Your task to perform on an android device: I'm on my way home, but the Indian rupees I carry are worthless. I want to use the Currency app to find out how much 1000 Indian rupees will be worth in Brazilian real.
Image 0: 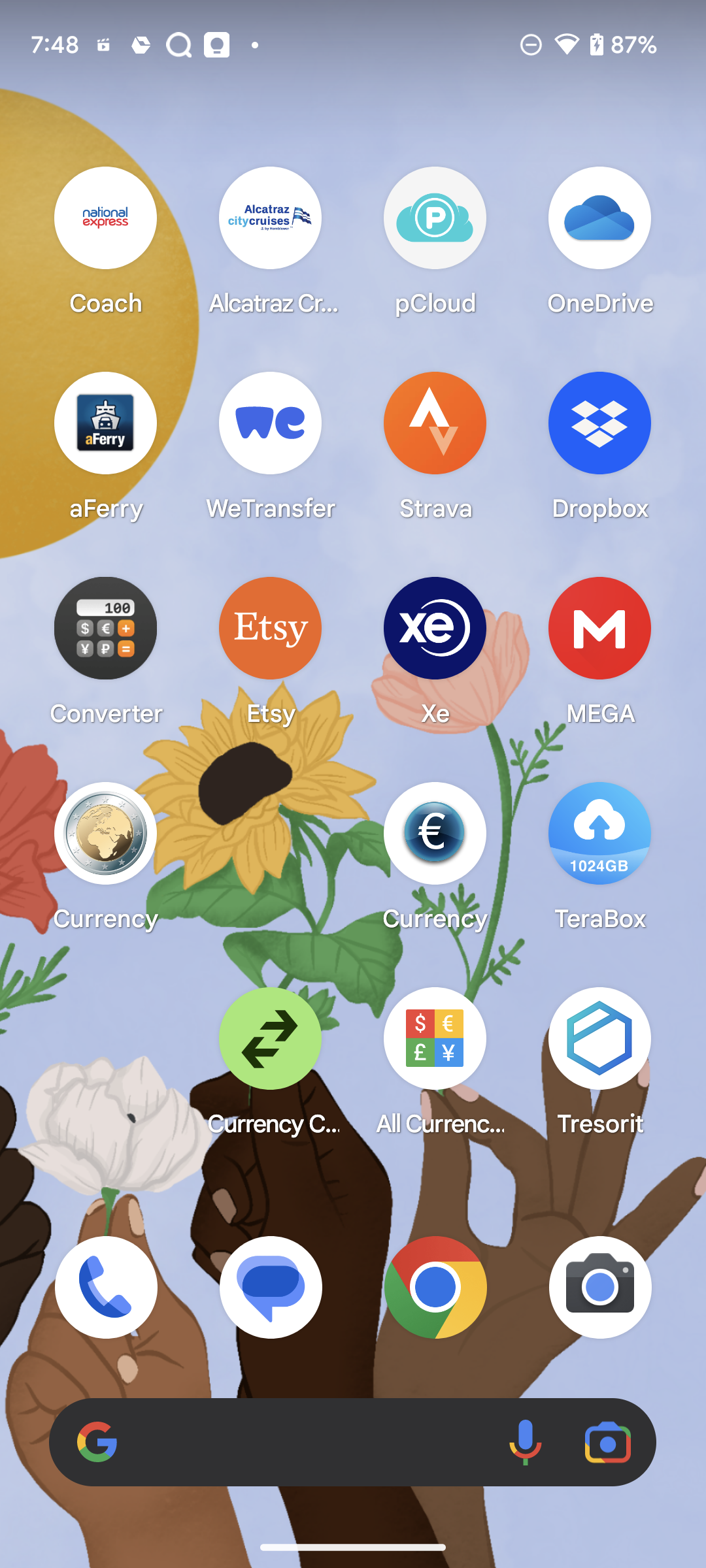
Open Currency App
Step 0: open app "Currency"
Image 1: 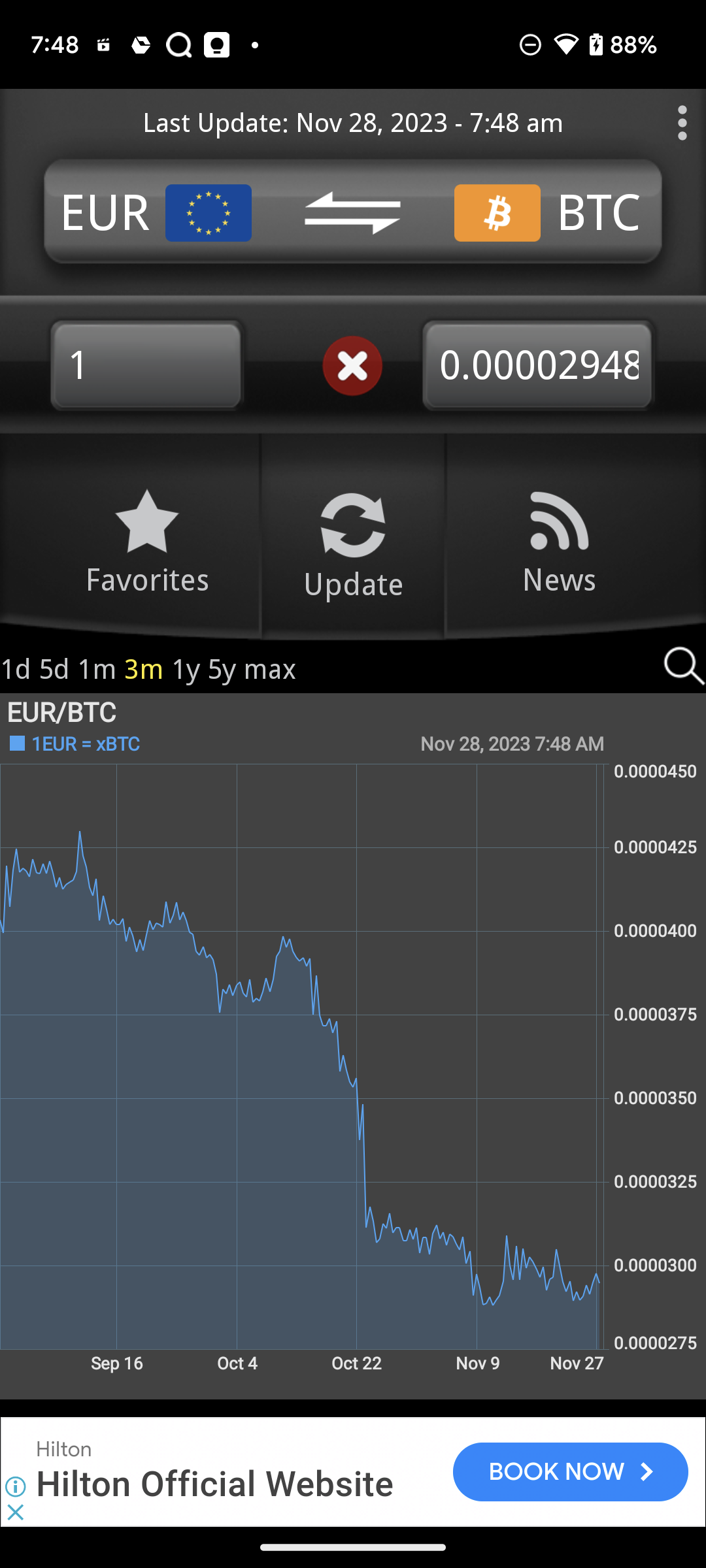
Click on EUR at the top left corner of the screen
Step 1: click (99, 213)
Image 2: 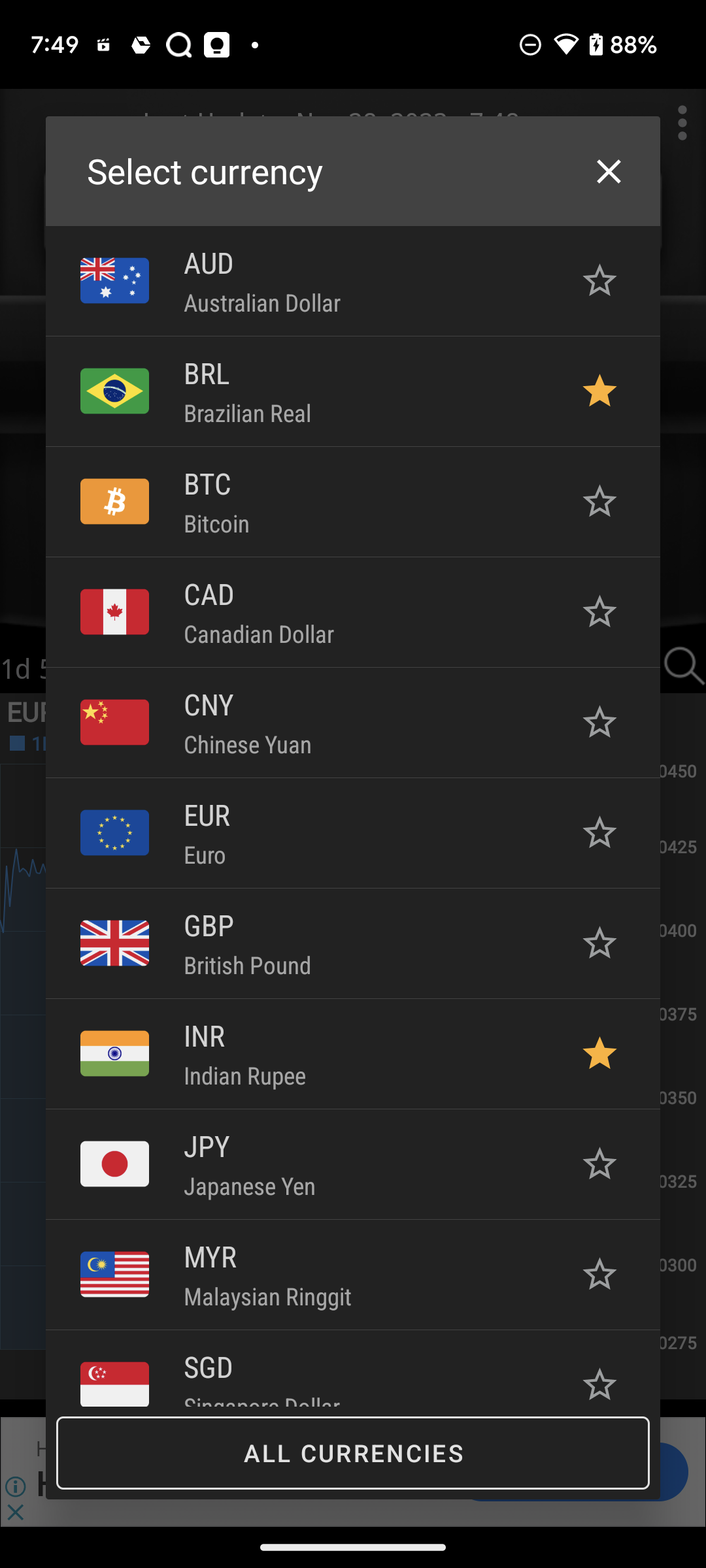
Click on INR Indian Rupee
Step 2: click (244, 1075)
Image 3: 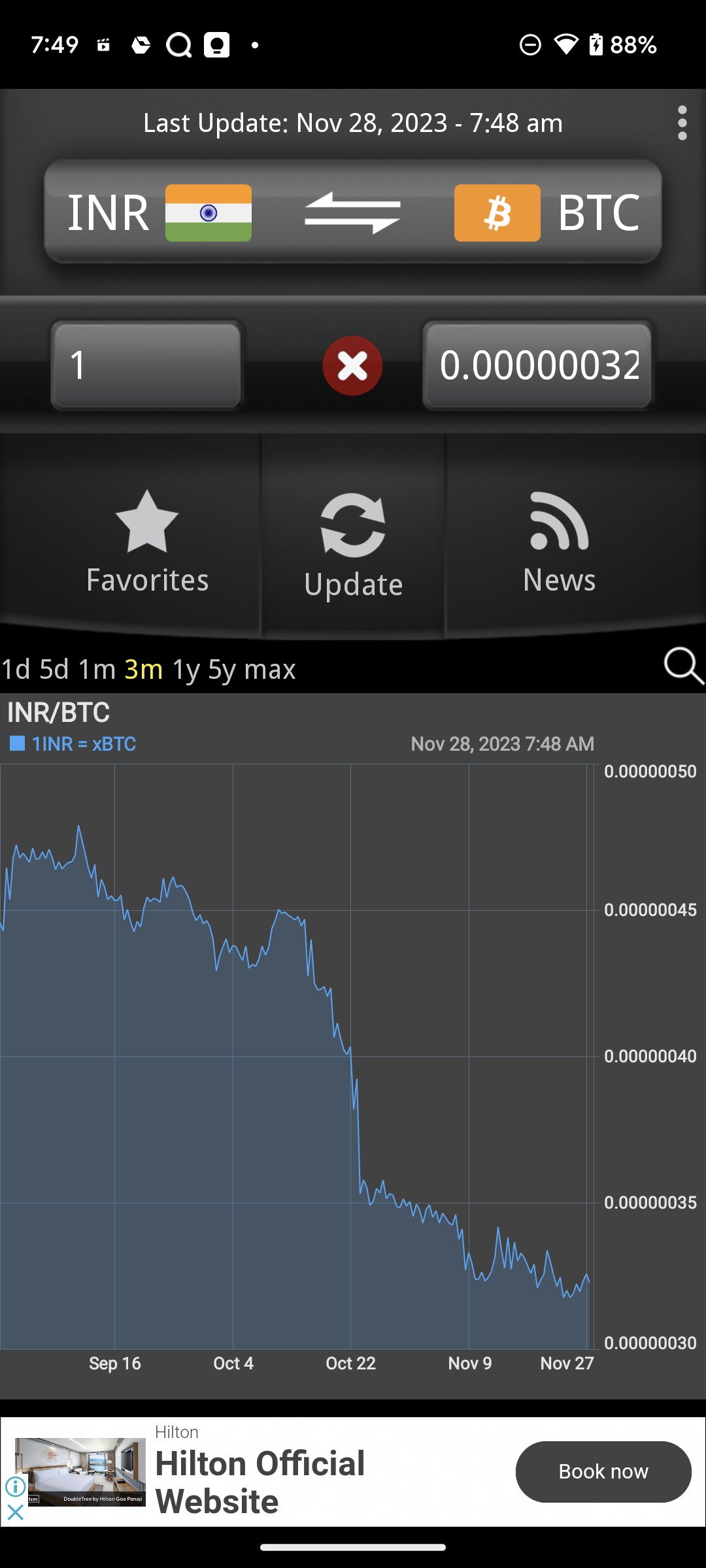
Click on BTC at the top right corner of the screen
Step 3: click (607, 213)
Image 4: 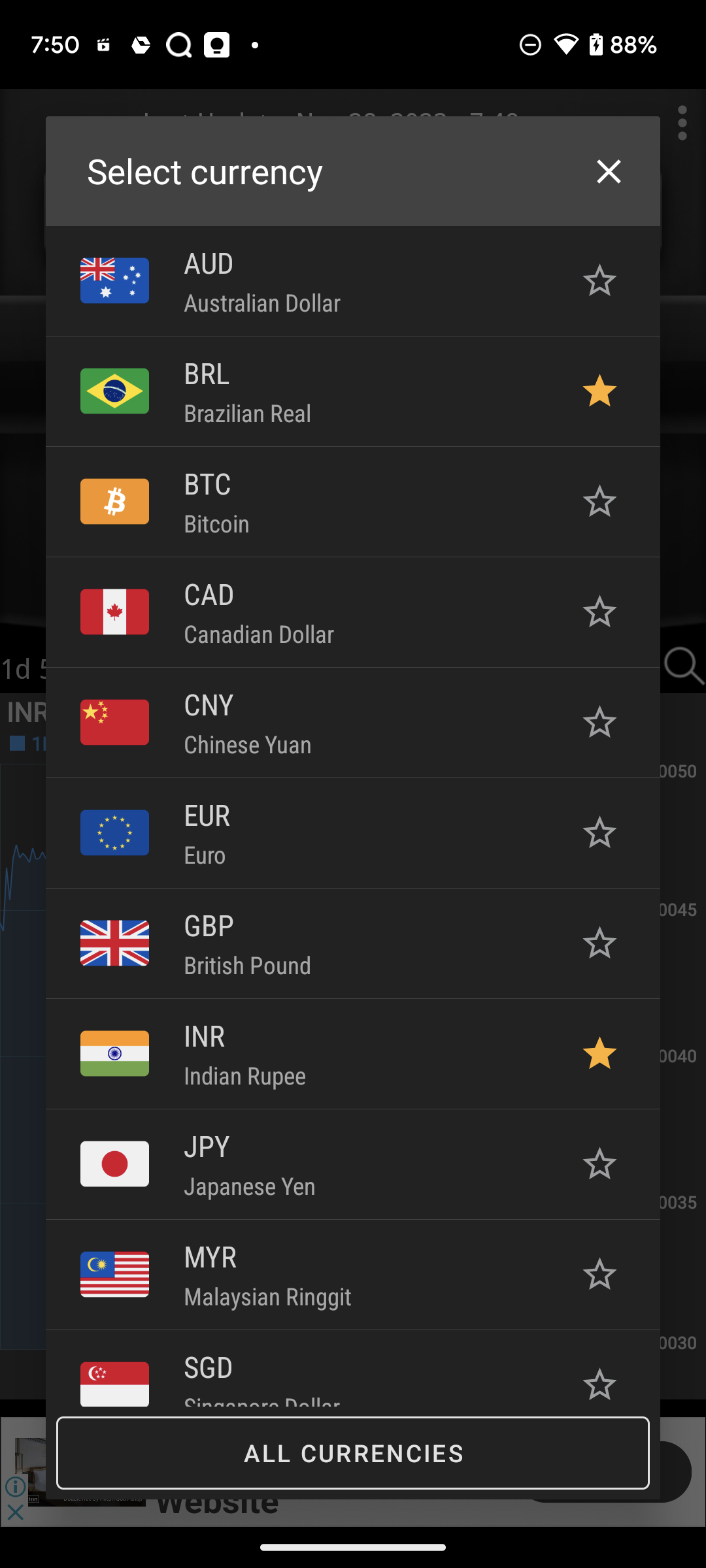
Click on BRL Brazilian Real
Step 4: click (247, 412)
Image 5: 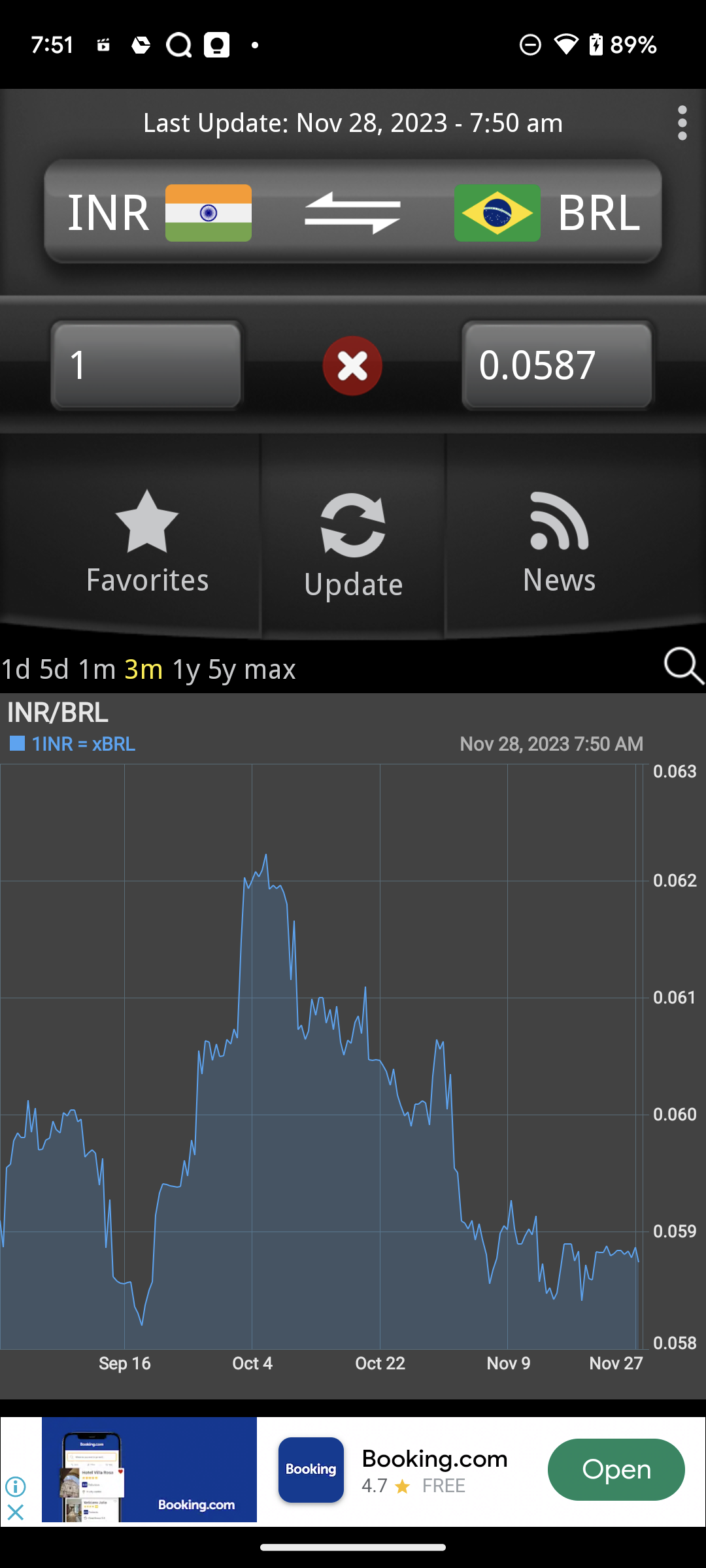
Click on the tab in which 1 is written
Step 5: click (134, 378)
Image 6: 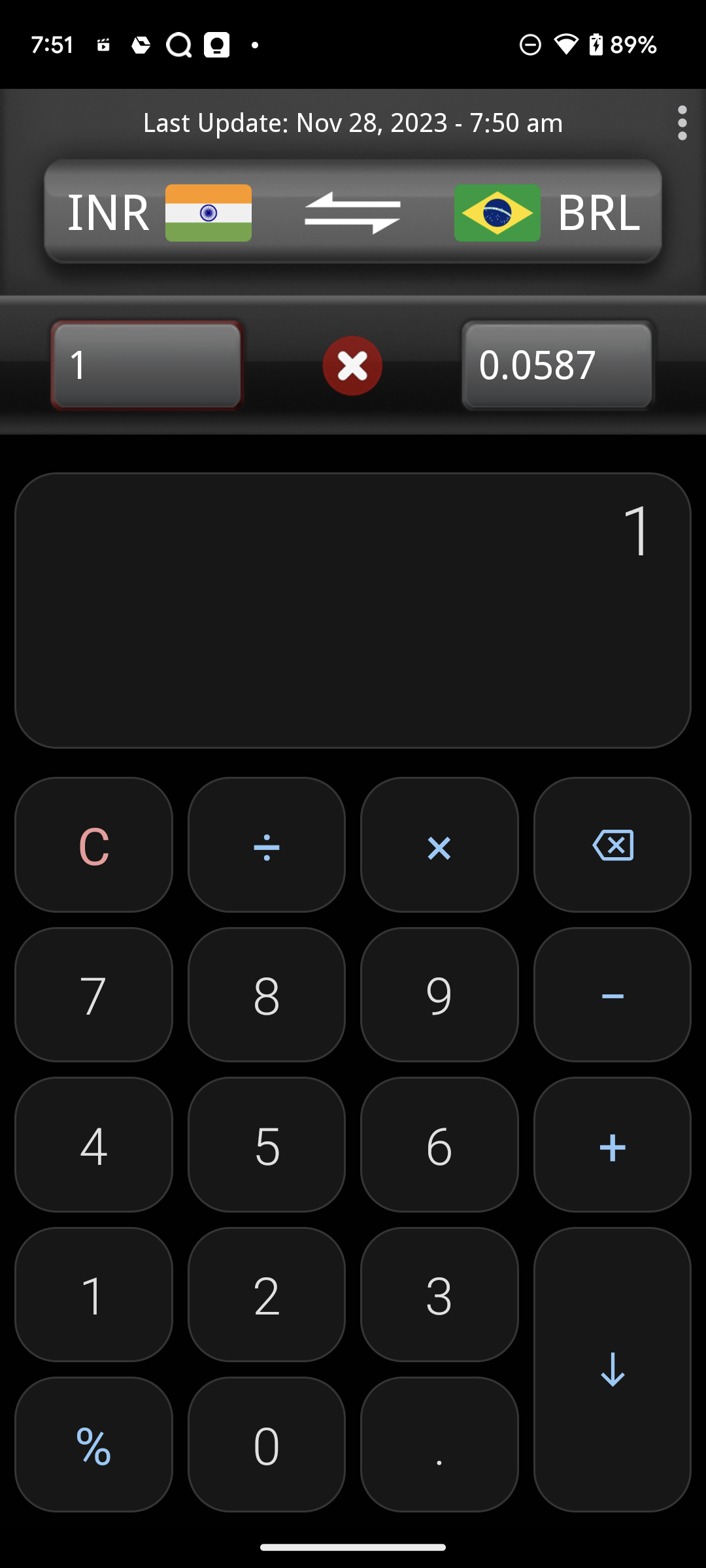
Click three times on zero to add 1000
Step 6: click (260, 1439)
Image 7: 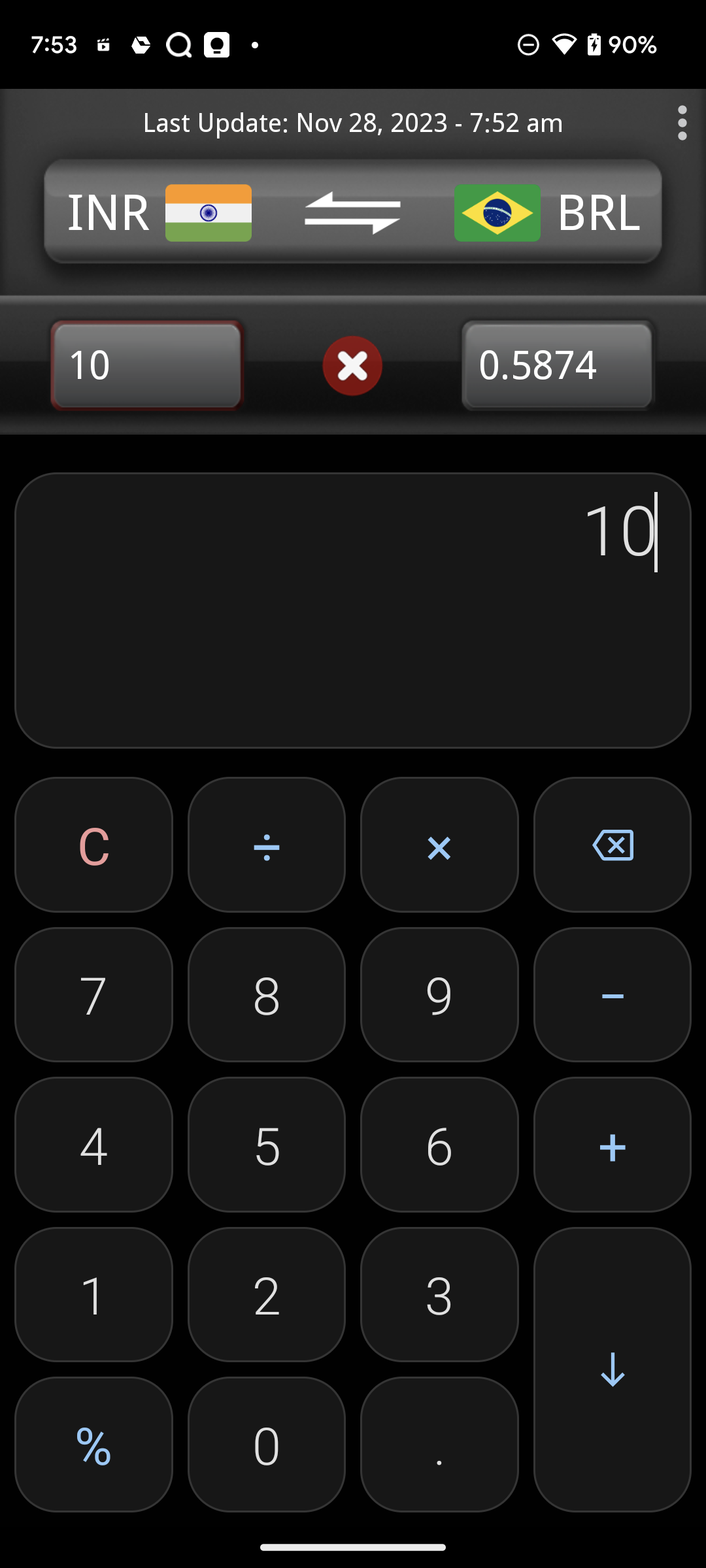
Click three times on zero to add 1000
Step 7: click (230, 1450)
Image 8: 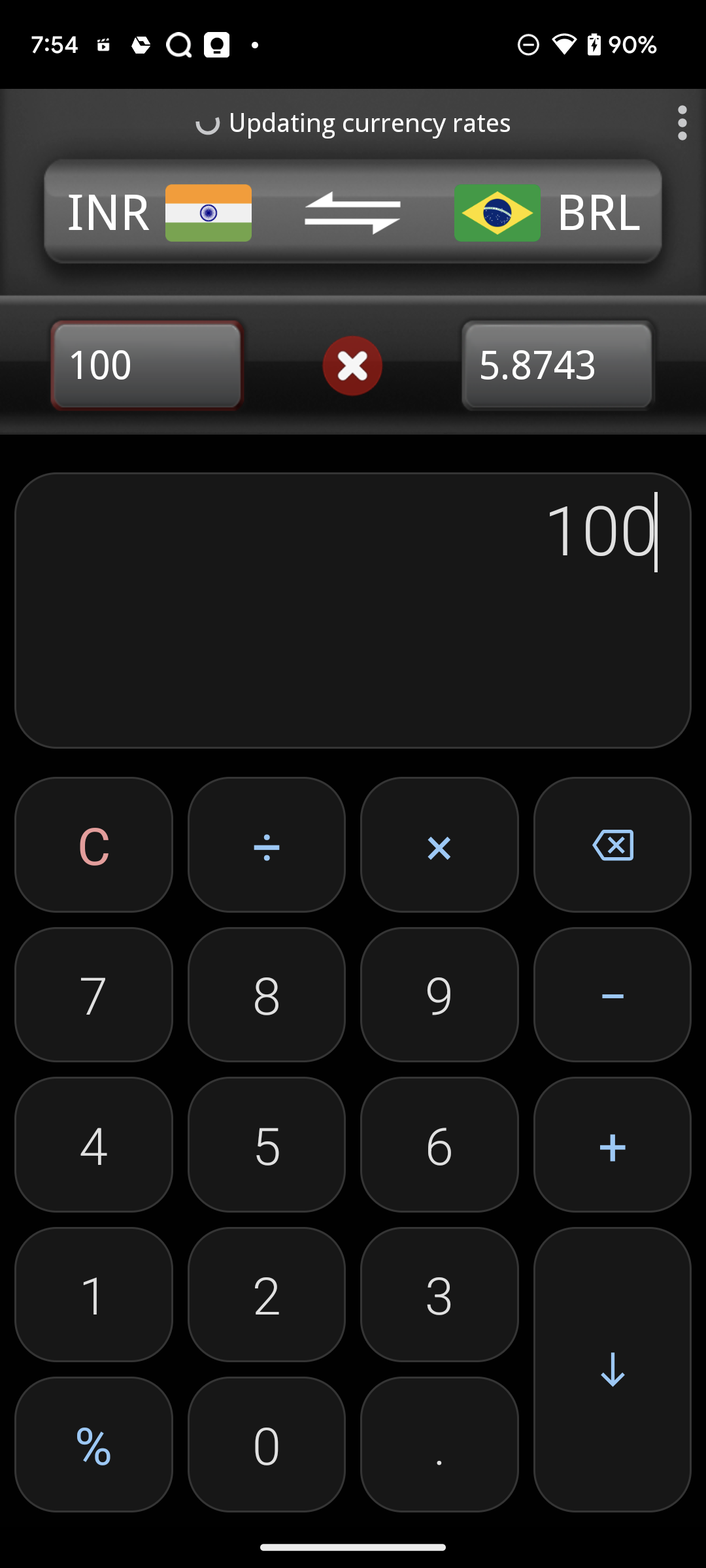
Click three times on zero to add 1000
Step 8: click (230, 1450)
Image 9: 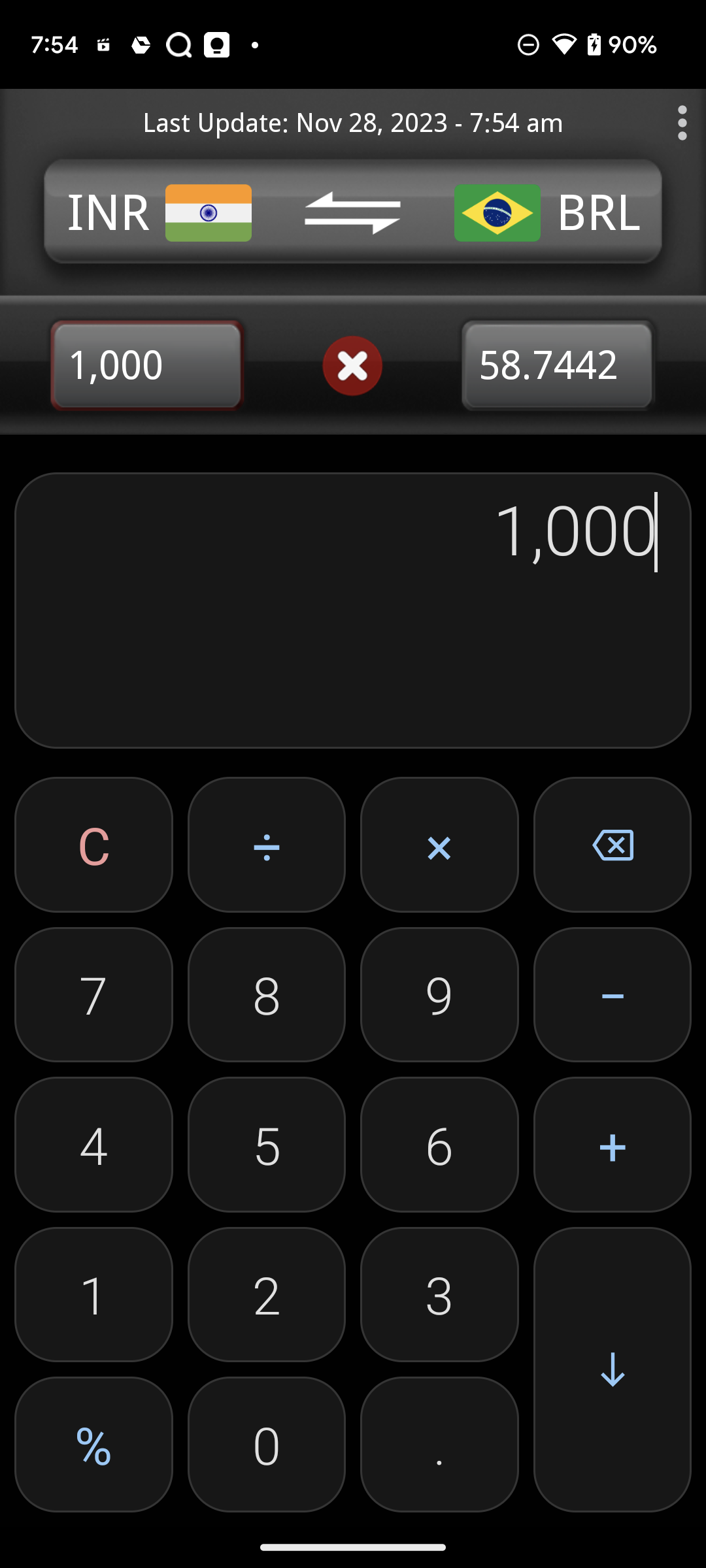
Click on the down arrow button at the bottom right corner of the screen
Step 9: click (613, 1369)